Your task to perform on an android device: Share the presentation "Annual Meeting 2023" with my friend Natalie Larson at natalie.larson1998@gmail.com.
Image 0: 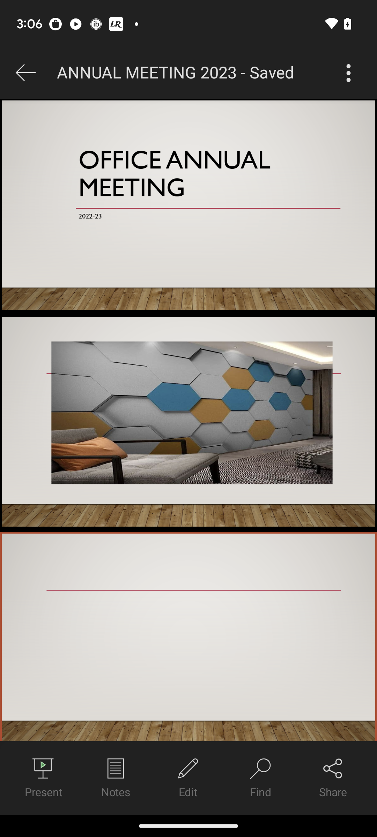
Click on the "Share" tab at the bottom right corner of the screen.
Step 0: click (333, 778)
Image 1: 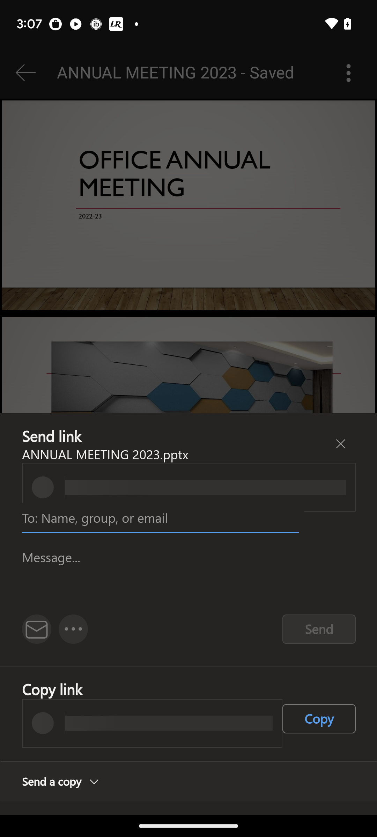
Click on the "Share" tab at the bottom right corner of the screen.
Step 1: wait
Image 2: 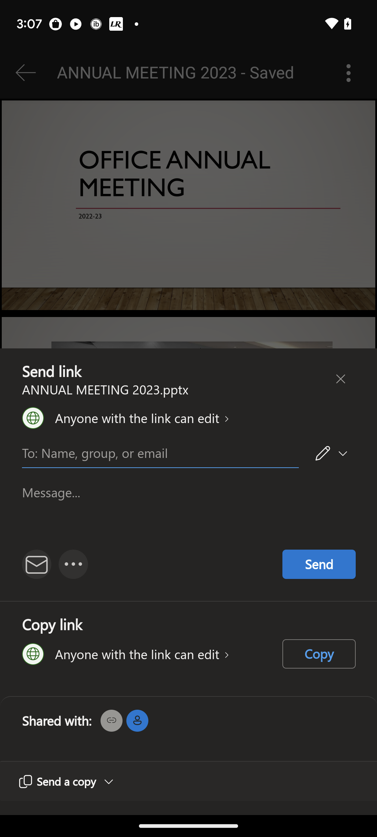
Click on the three dots on the right side of the message icon.
Step 2: click (77, 564)
Image 3: 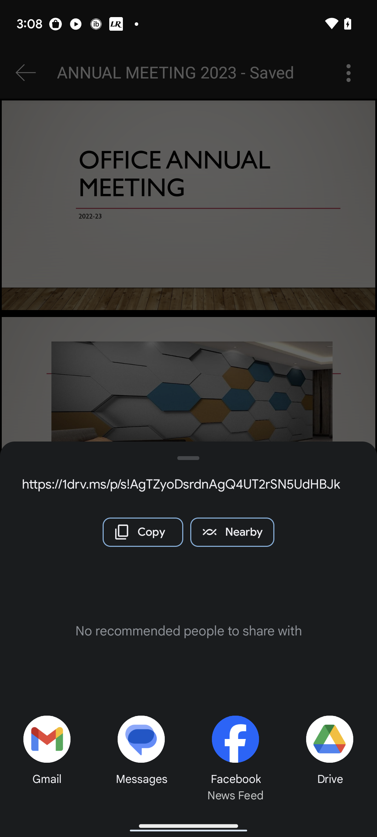
Click on the Gmail tab at the bottom left corner of the screen.
Step 3: click (36, 741)
Image 5: 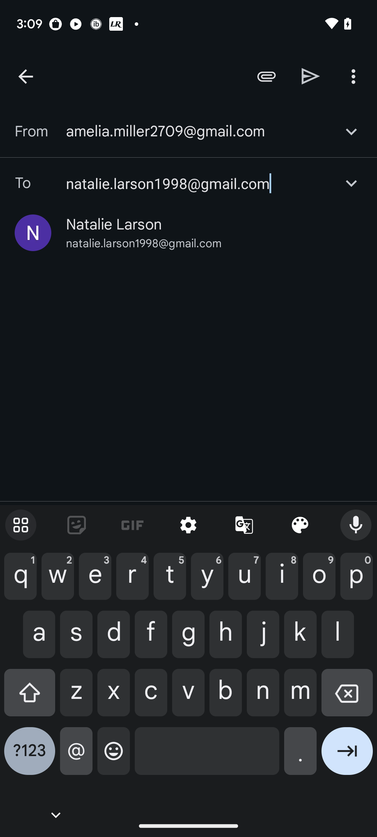
Click on the send icon at the top.
Step 5: click (311, 76)